Your task to perform on an android device: Click on the image of Coffee in the second row.
Image 0: 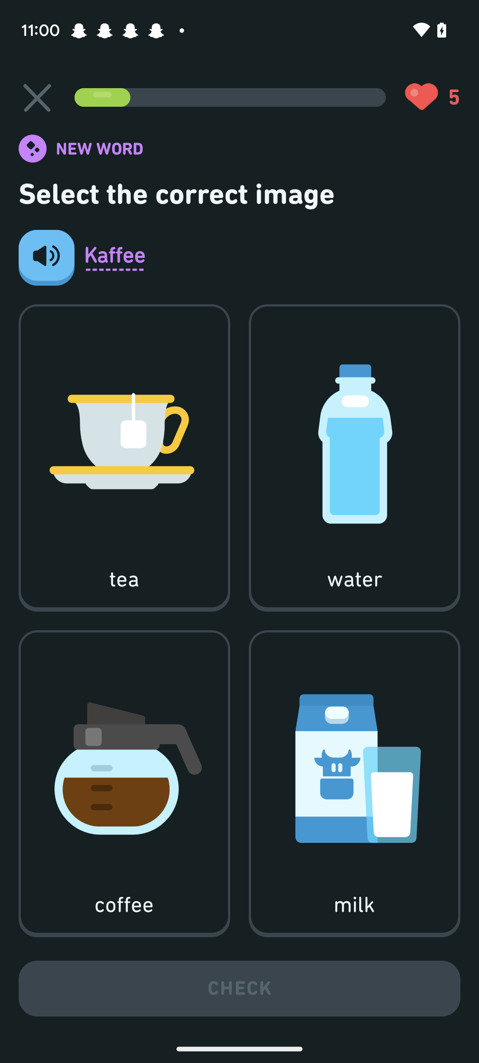
Step 0: click (124, 770)
Image 1: 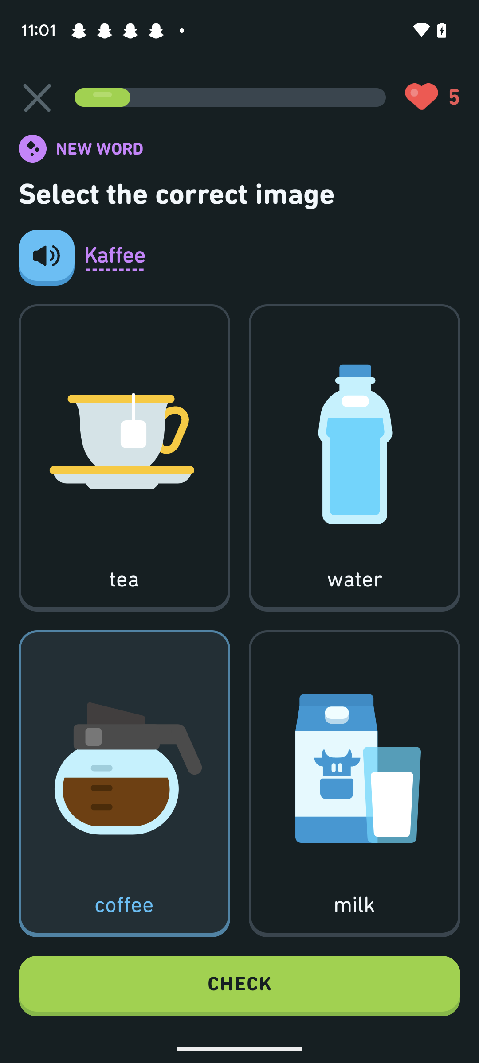
Click on the tab Check at the bottom.
Step 1: click (239, 986)
Image 2: 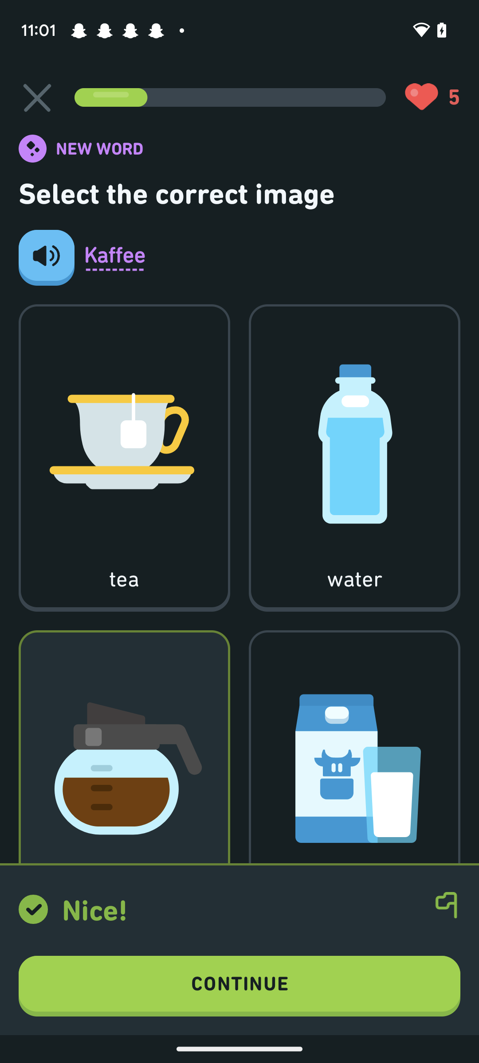
Click on the Tab continue at the bottom.
Step 2: click (239, 986)
Image 3: 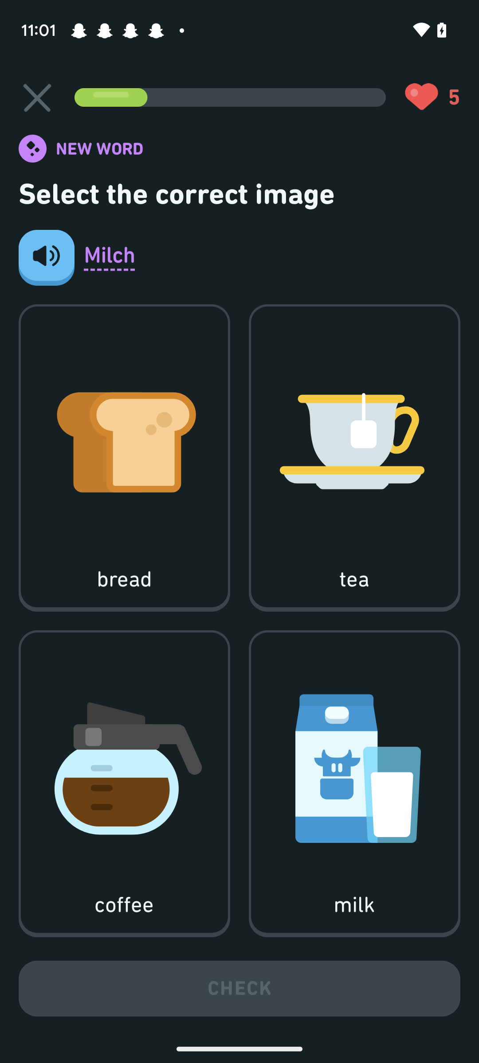
Click on the image of milk in the second Row.
Step 3: click (354, 770)
Image 4: 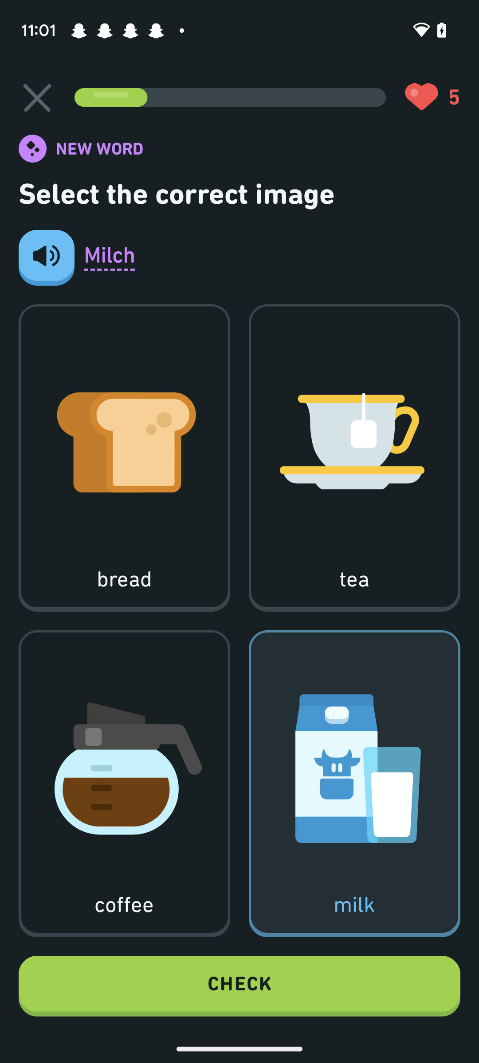
Click on the tab Check at the bottom.
Step 4: click (239, 986)
Image 5: 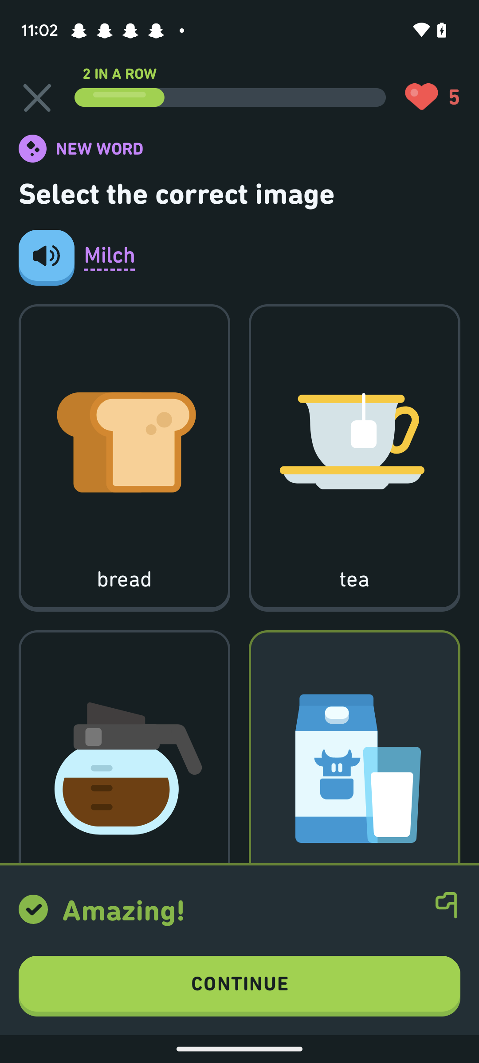
Click on the Tab continue at the bottom.
Step 5: click (239, 986)
Image 6: 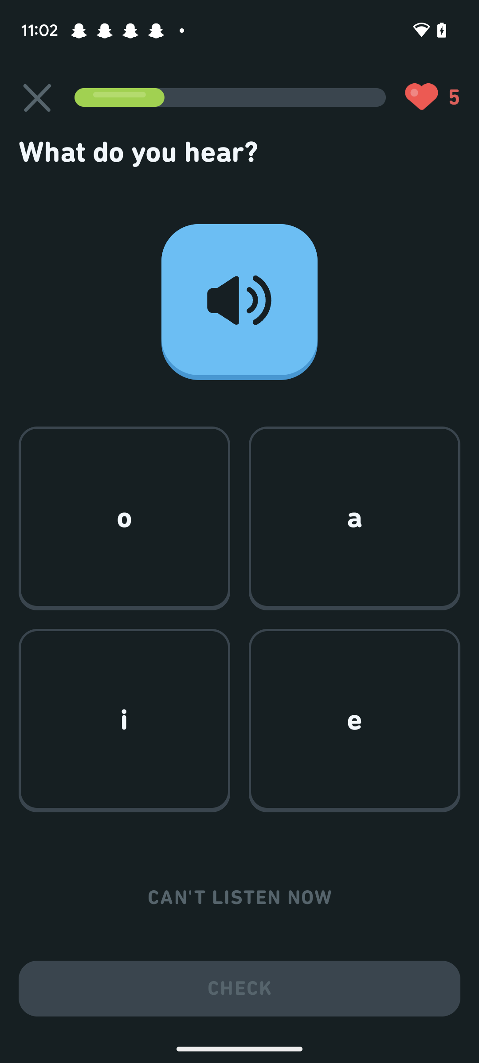
Click on the Speaker icon to hear the voice.
Step 6: click (239, 300)
Image 7: 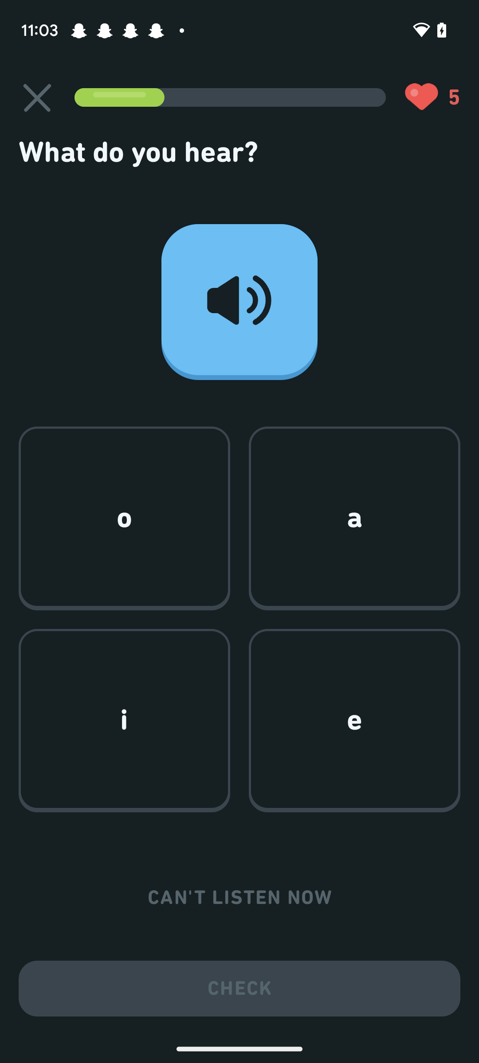
Click on "a" in the first row.
Step 7: click (354, 517)
Image 8: 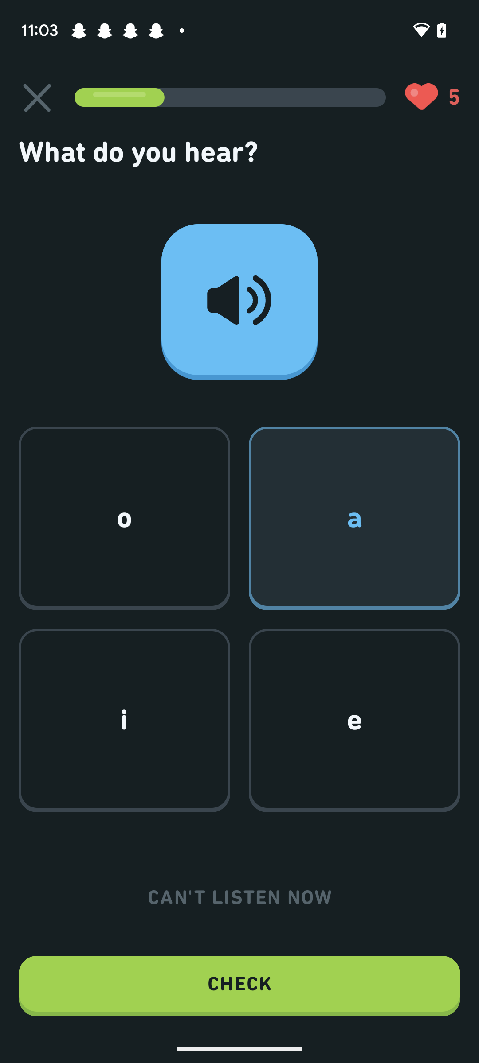
Click on the tab Check at the bottom.
Step 8: click (239, 986)
Image 9: 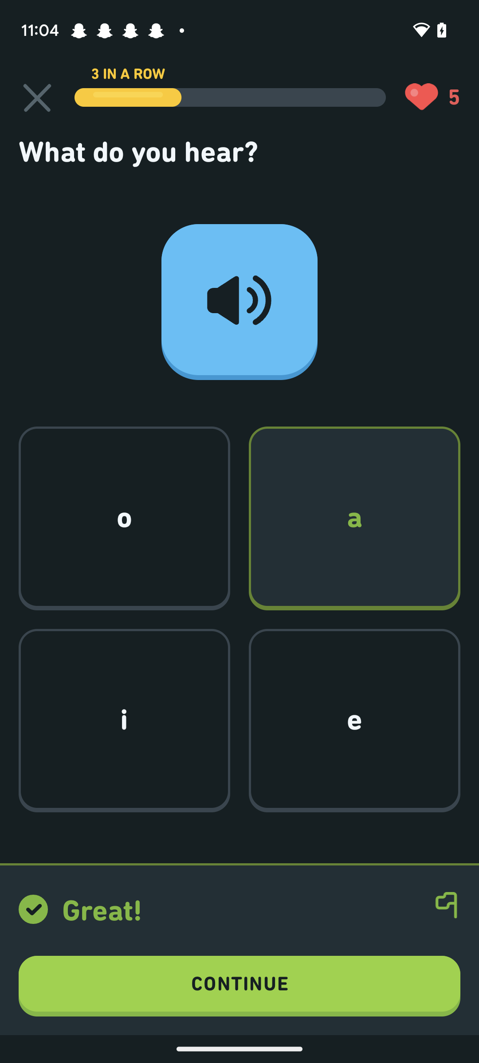
Click on the Tab continue at the bottom.
Step 9: click (239, 986)
Image 10: 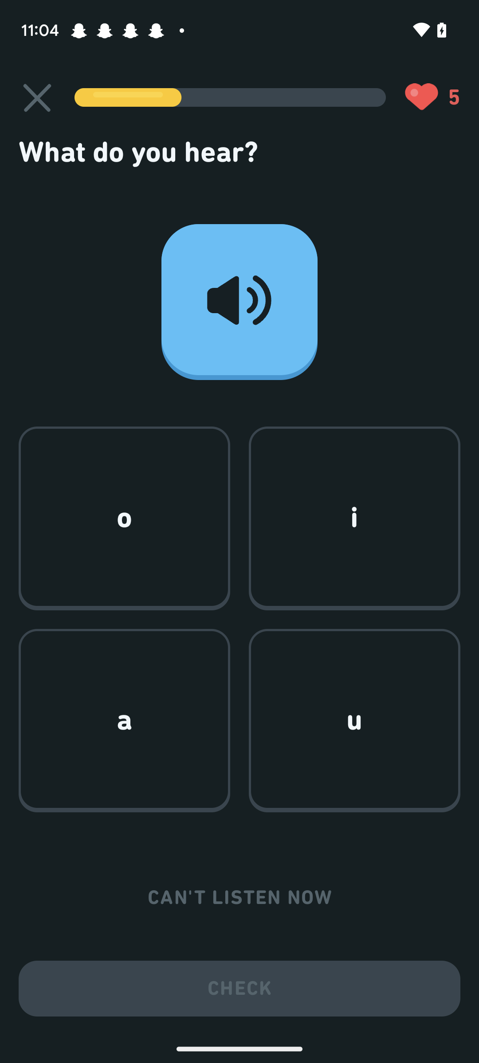
Click on the Speaker icon to hear the voice.
Step 10: click (239, 300)
Image 11: 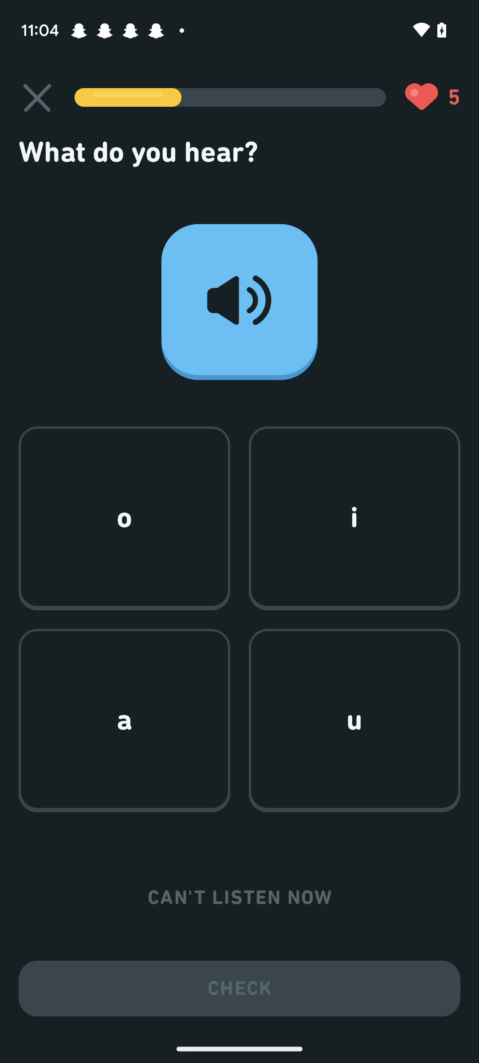
Click on "o" in the first row.
Step 11: click (124, 517)
Image 12: 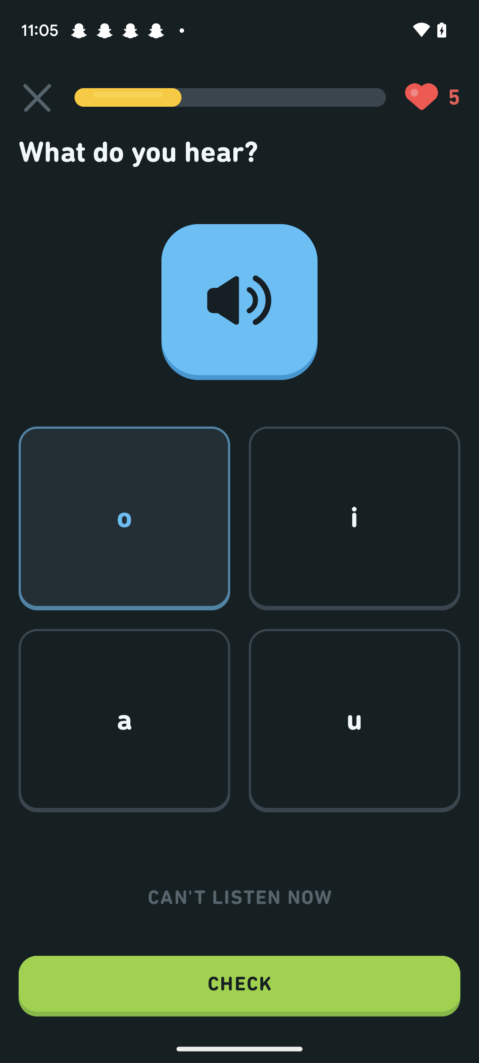
Click on the tab Check at the bottom.
Step 12: click (239, 986)
Image 13: 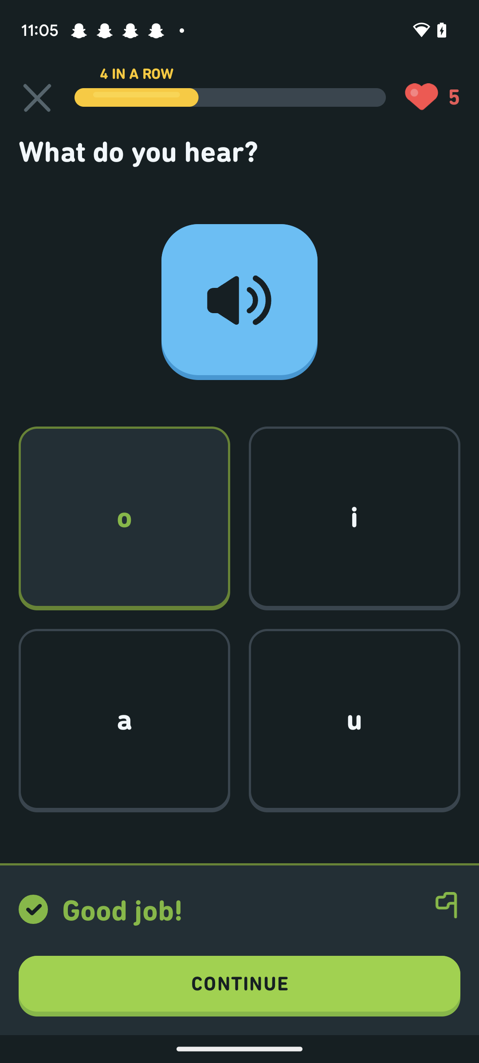
Click on the Tab continue at the bottom.
Step 13: click (239, 986)
Image 14: 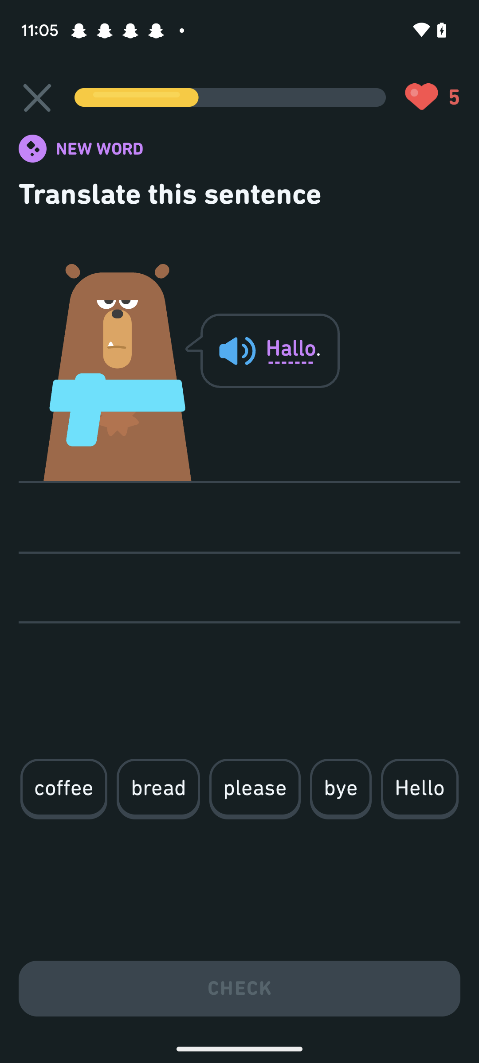
Select the option "Hello". 
Step 14: click (420, 788)
Image 15: 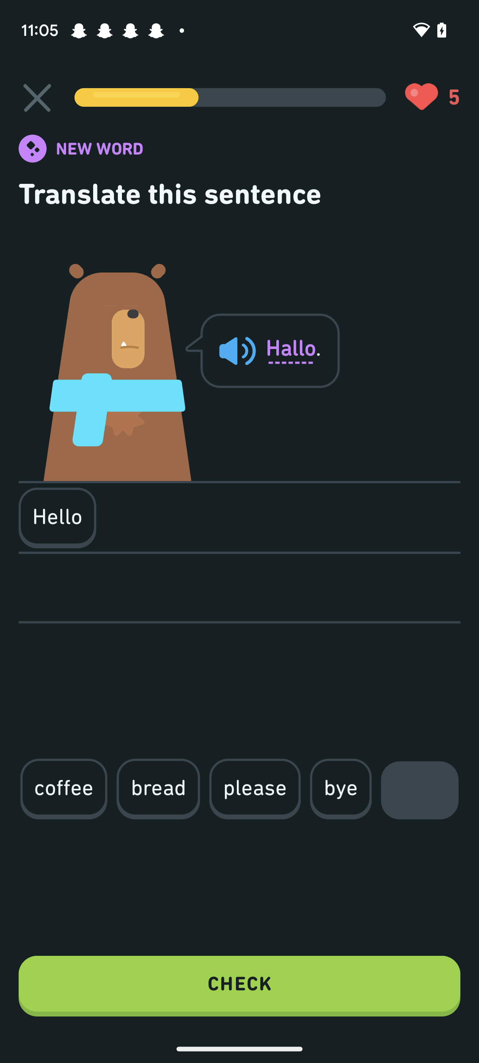
Click on the tab Check at the bottom.
Step 15: click (239, 986)
Image 16: 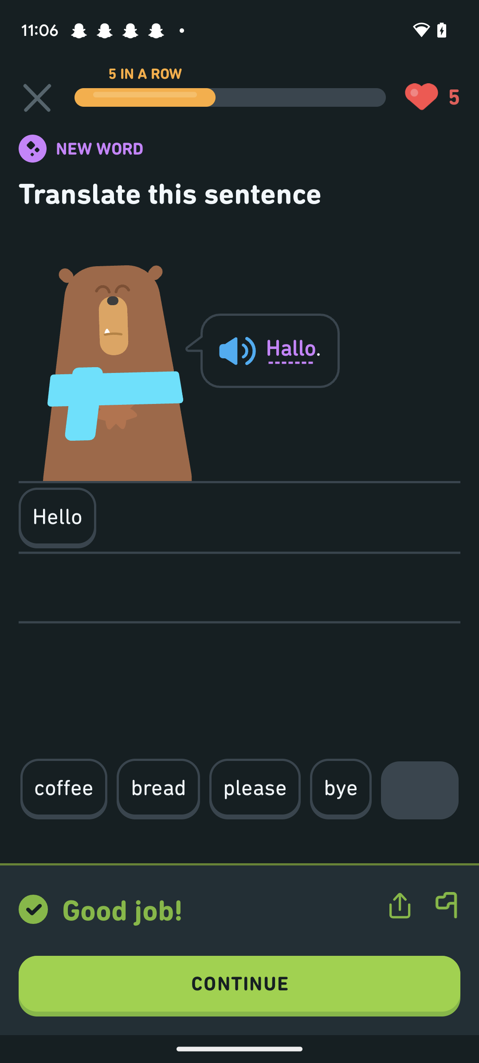
Click on the Tab continue at the bottom.
Step 16: click (239, 986)
Image 17: 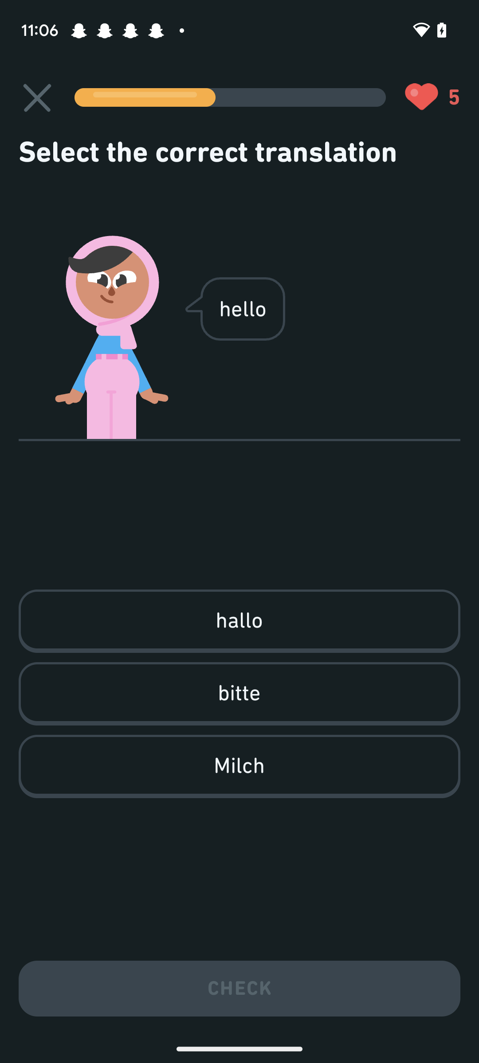
Select the option "hallo".
Step 17: click (239, 620)
Image 18: 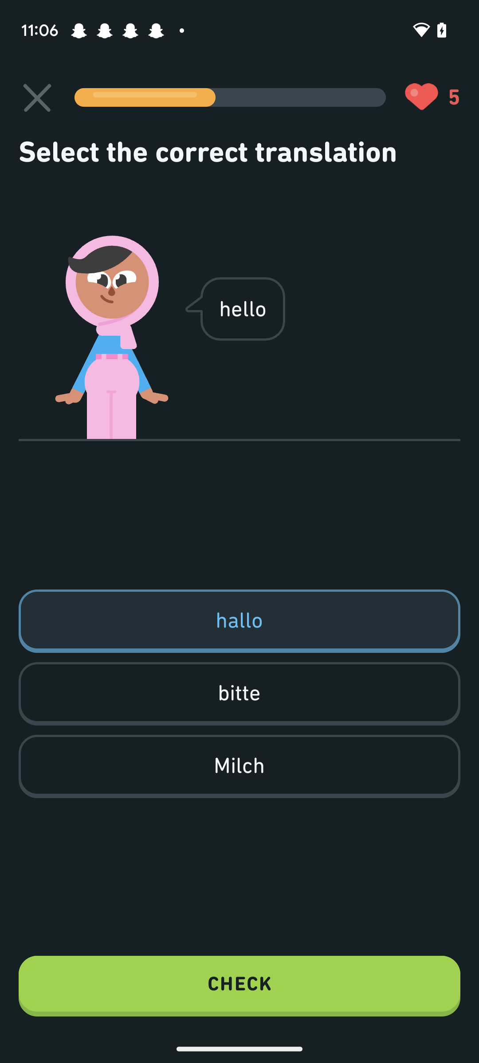
Click on the tab Check at the bottom.
Step 18: click (239, 986)
Image 19: 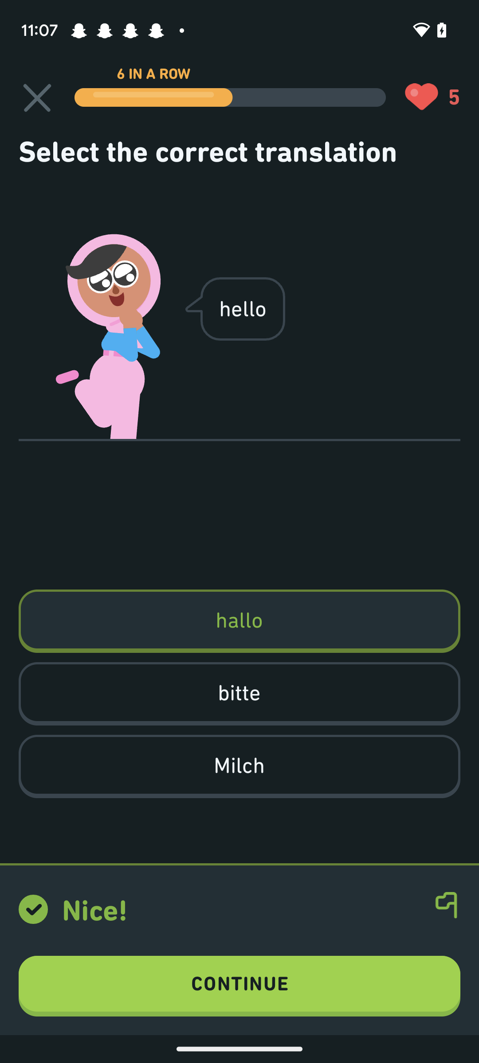
Click on the Tab continue at the bottom.
Step 19: click (239, 986)
Image 20: 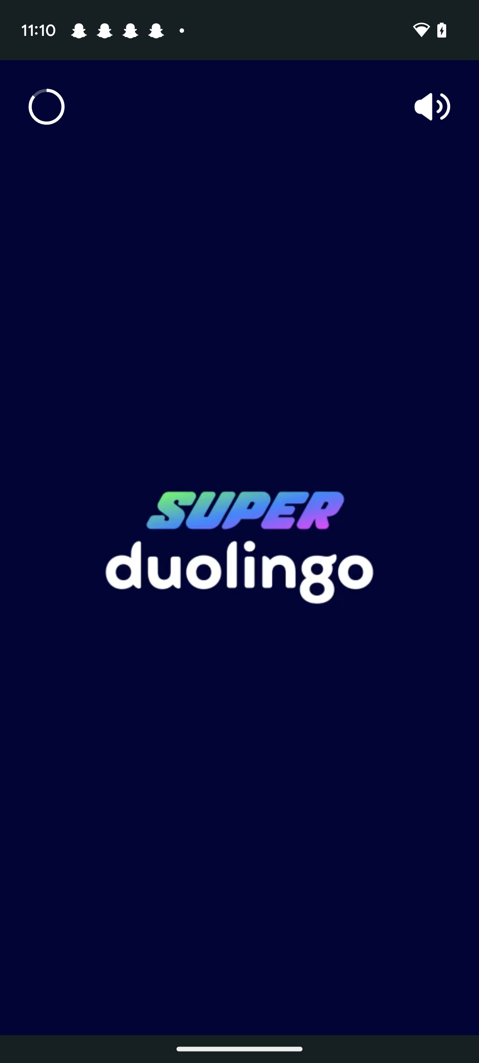
Click on the Tab continue at the bottom.
Step 20: wait